Your task to perform on an android device: I need to view the agents.txt file and restore the file from trash in the Drive app.
Image 0: 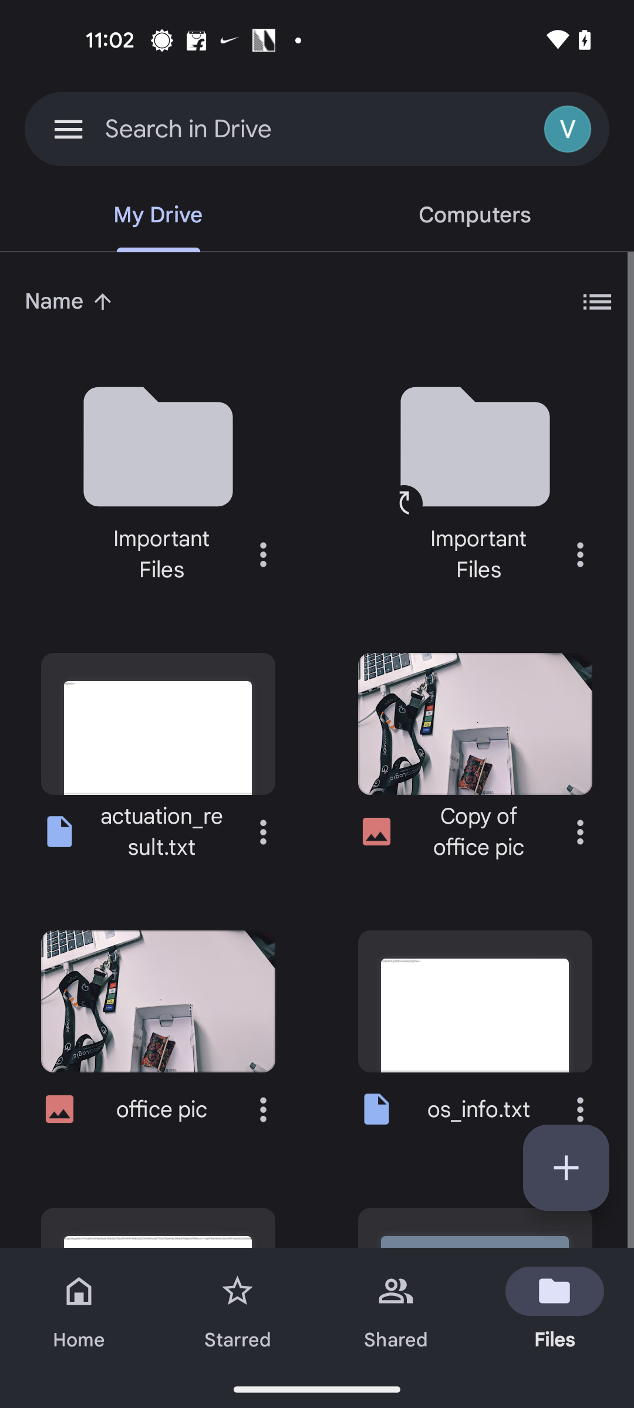
Click on the three bar menu button at the top left corner of the screen
Step 0: click (68, 128)
Image 1: 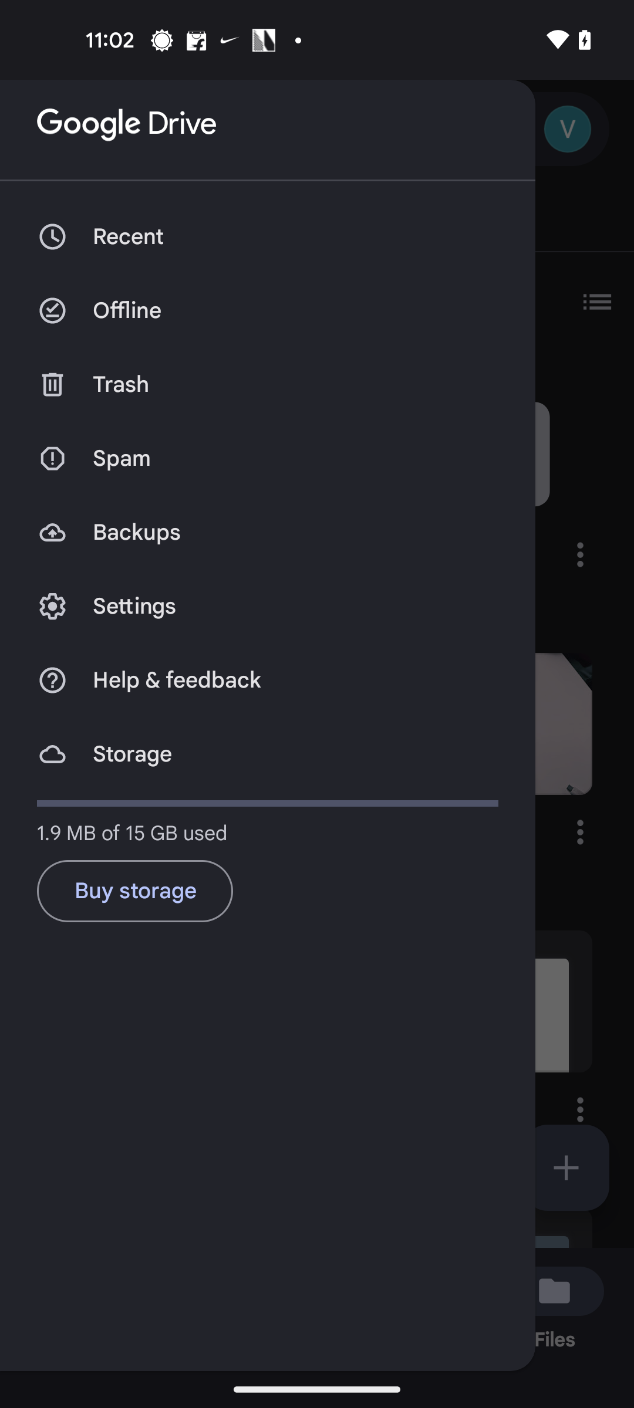
Click on the Trash option
Step 1: click (90, 401)
Image 2: 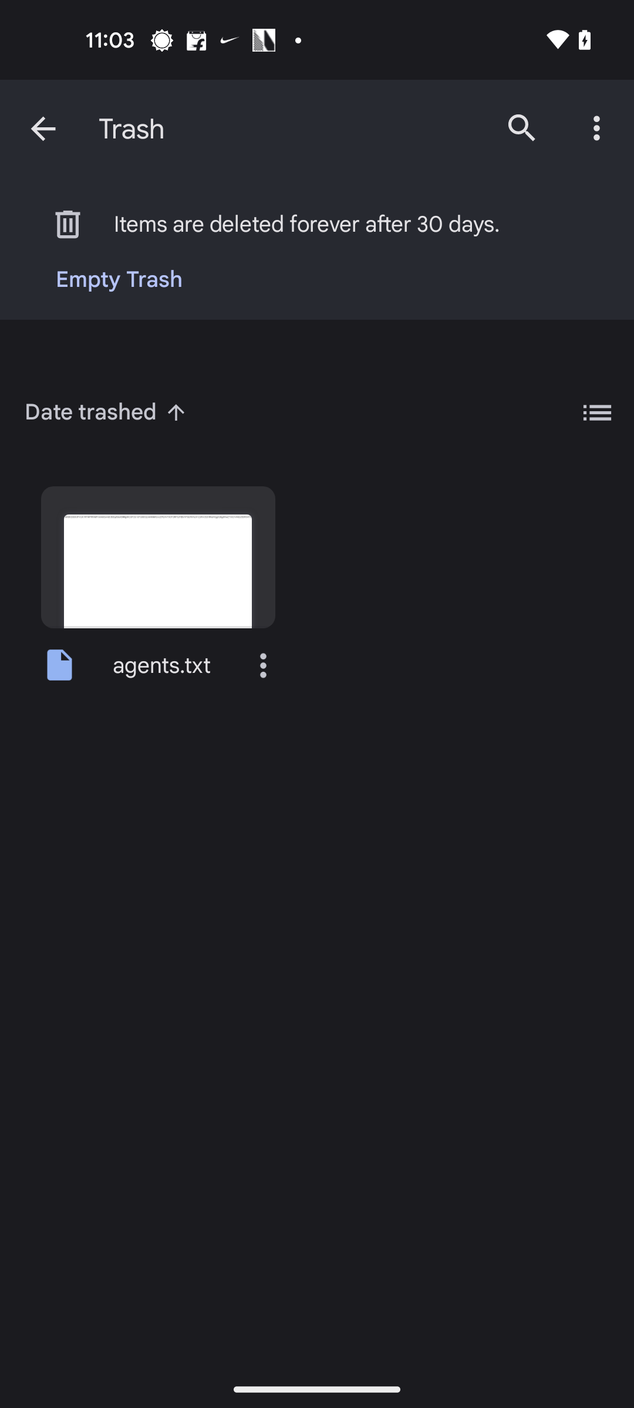
Click on the three dots more button of the agents.txt file
Step 2: click (263, 665)
Image 3: 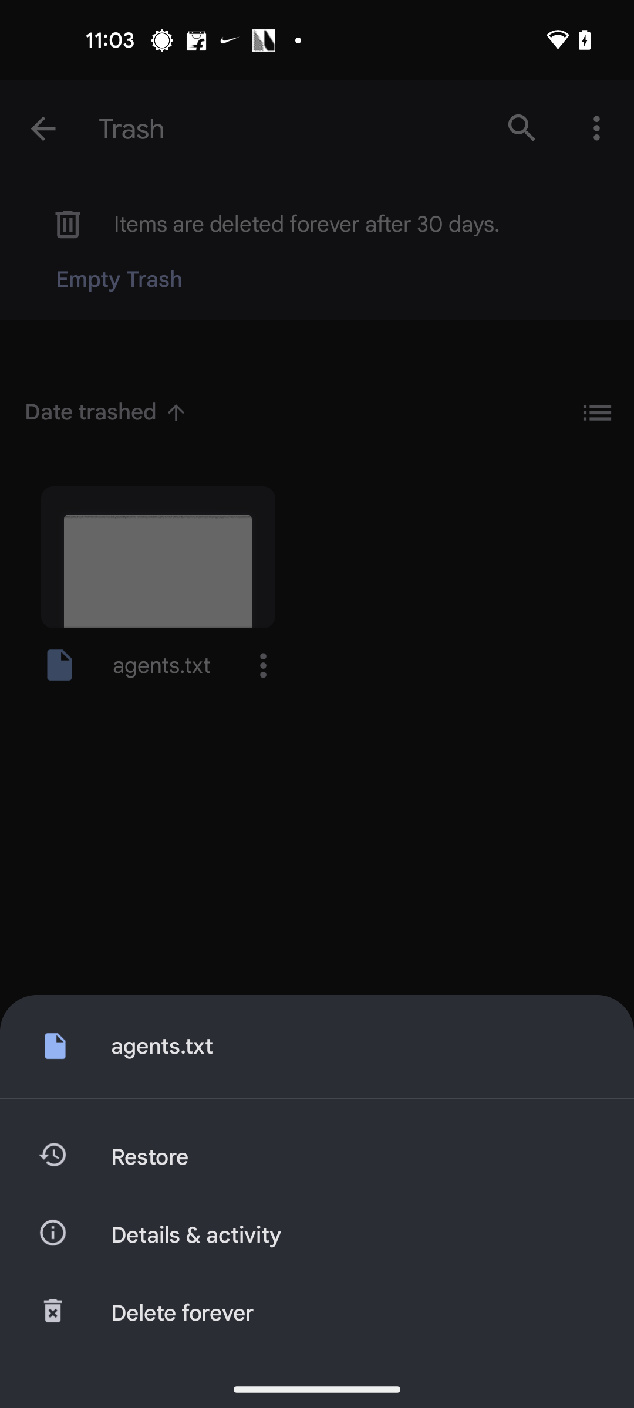
Click on the Restore button
Step 3: click (353, 1157)